Your task to perform on an android device: It's time to change the color, as I am fed up with the old color so I want to choose black  color  in the Nike app
Image 1: 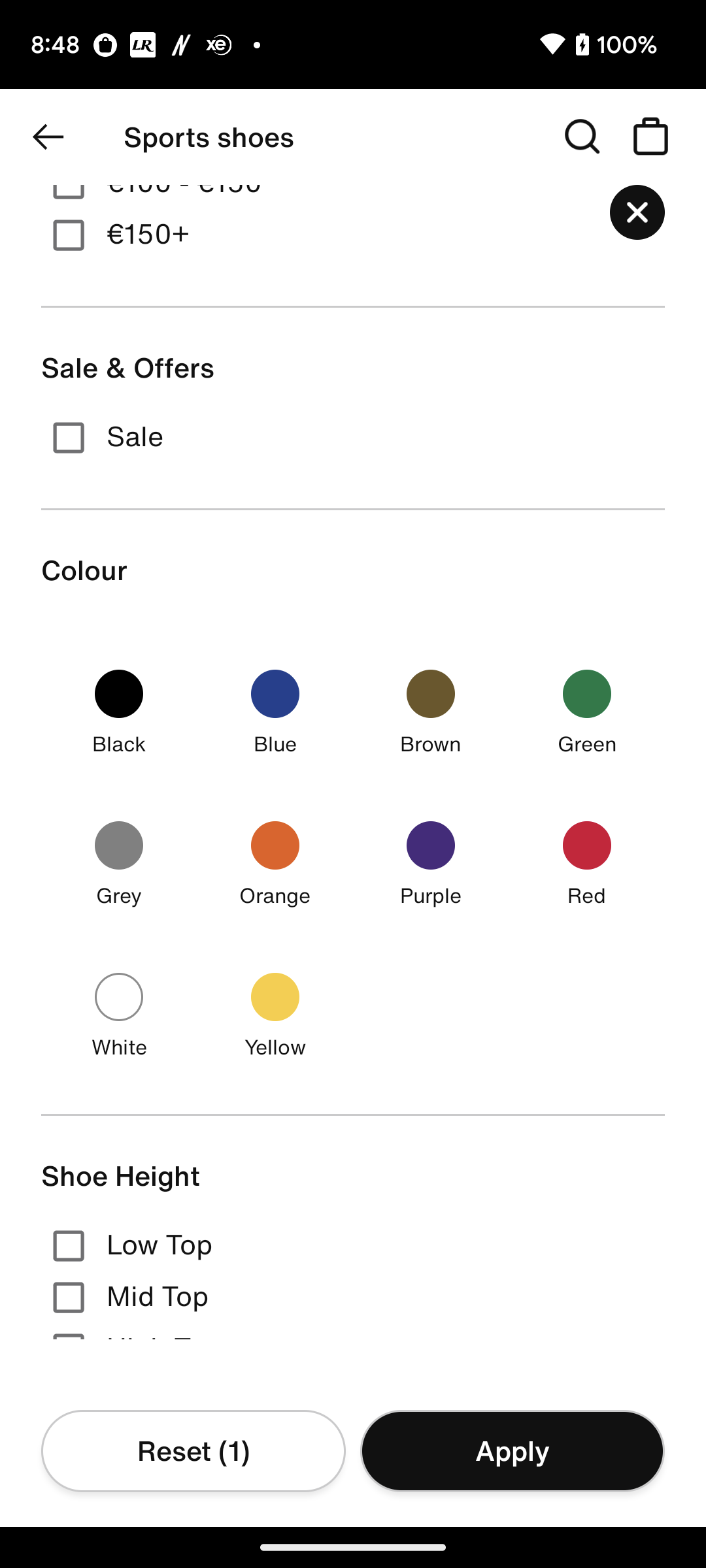
Click on the black color
Step 1: click (175, 706)